Your task to perform on an android device: I liked the Black formal shirt after viewing the product details. Add the Black formal shirt to the cart in the H&M app.
Image 0: 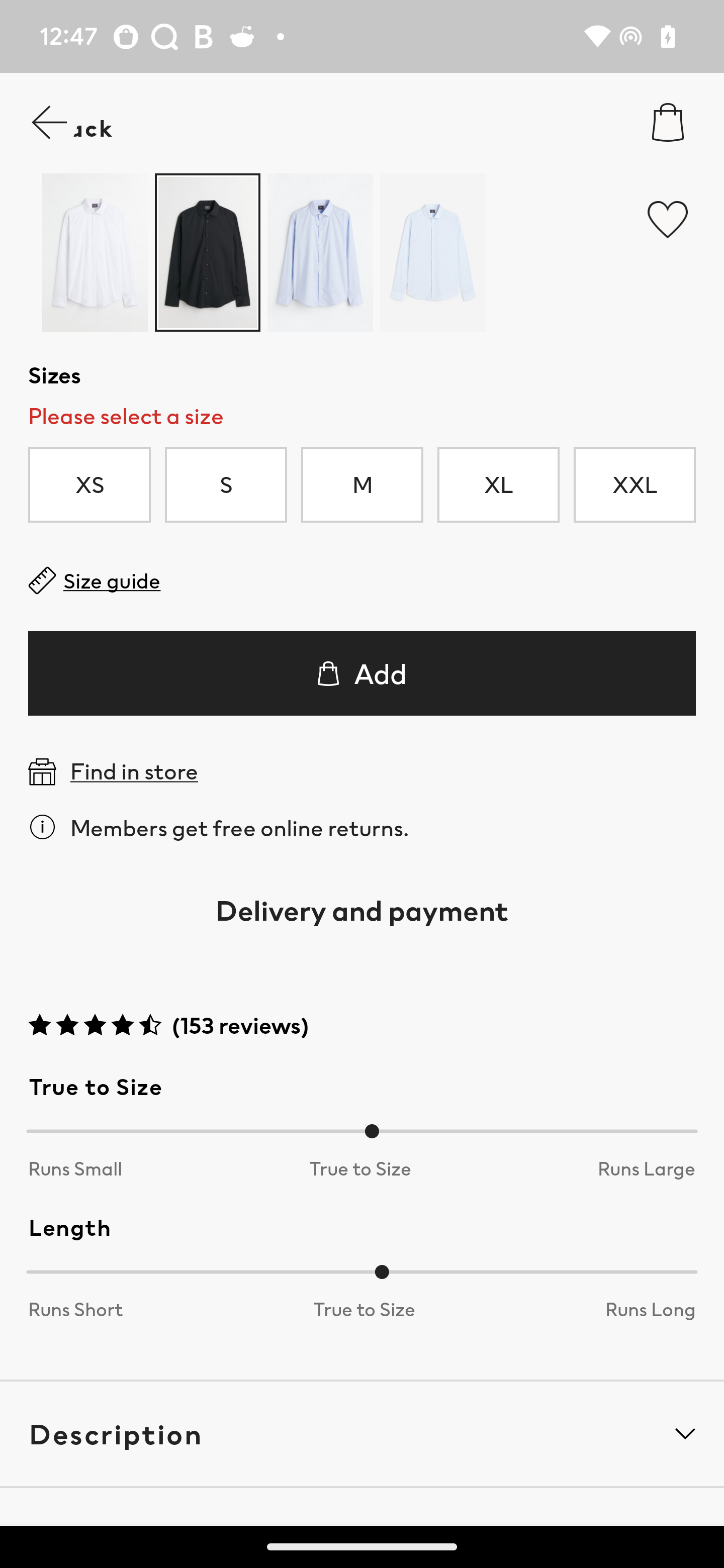
Click on the M size option
Step 0: click (367, 487)
Image 1: 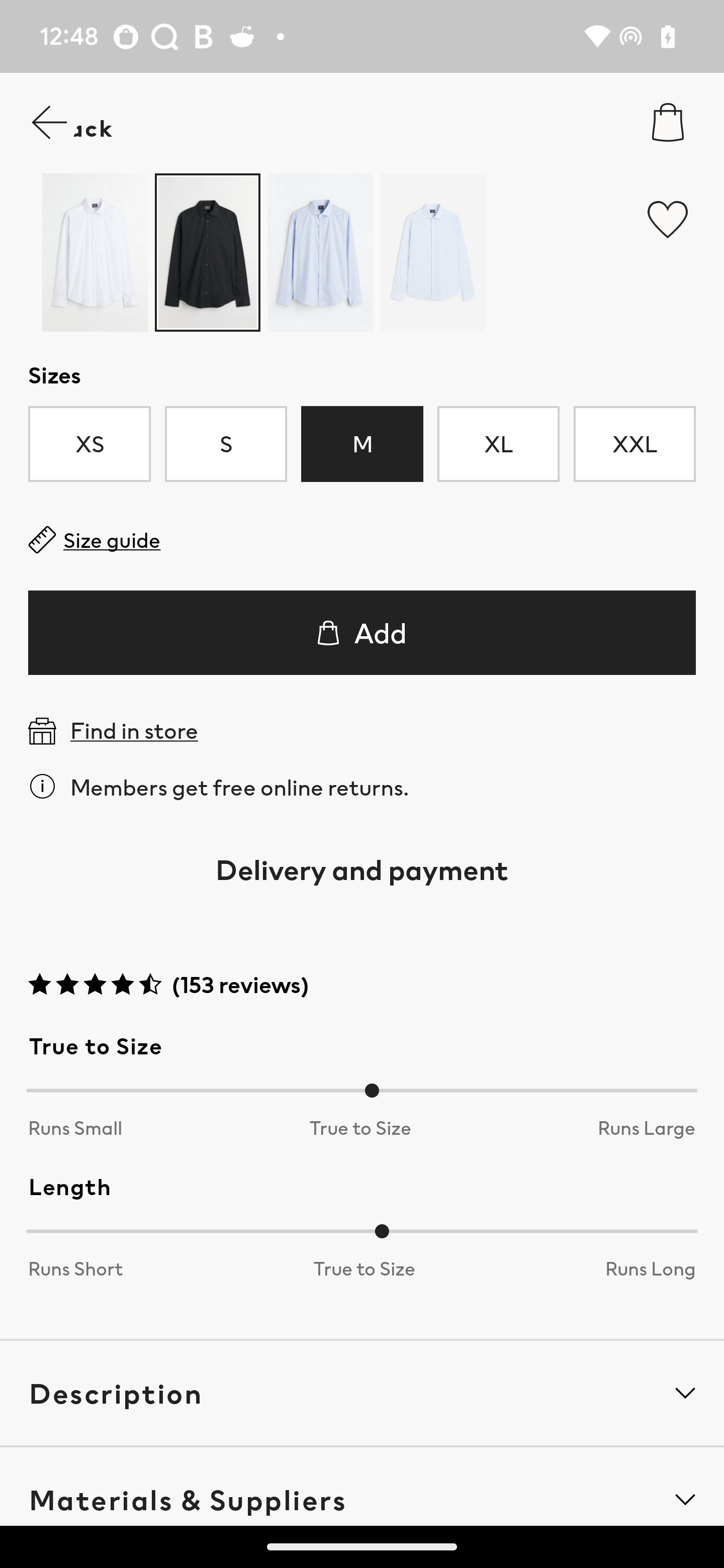
Click on the add button
Step 1: click (362, 632)
Image 2: 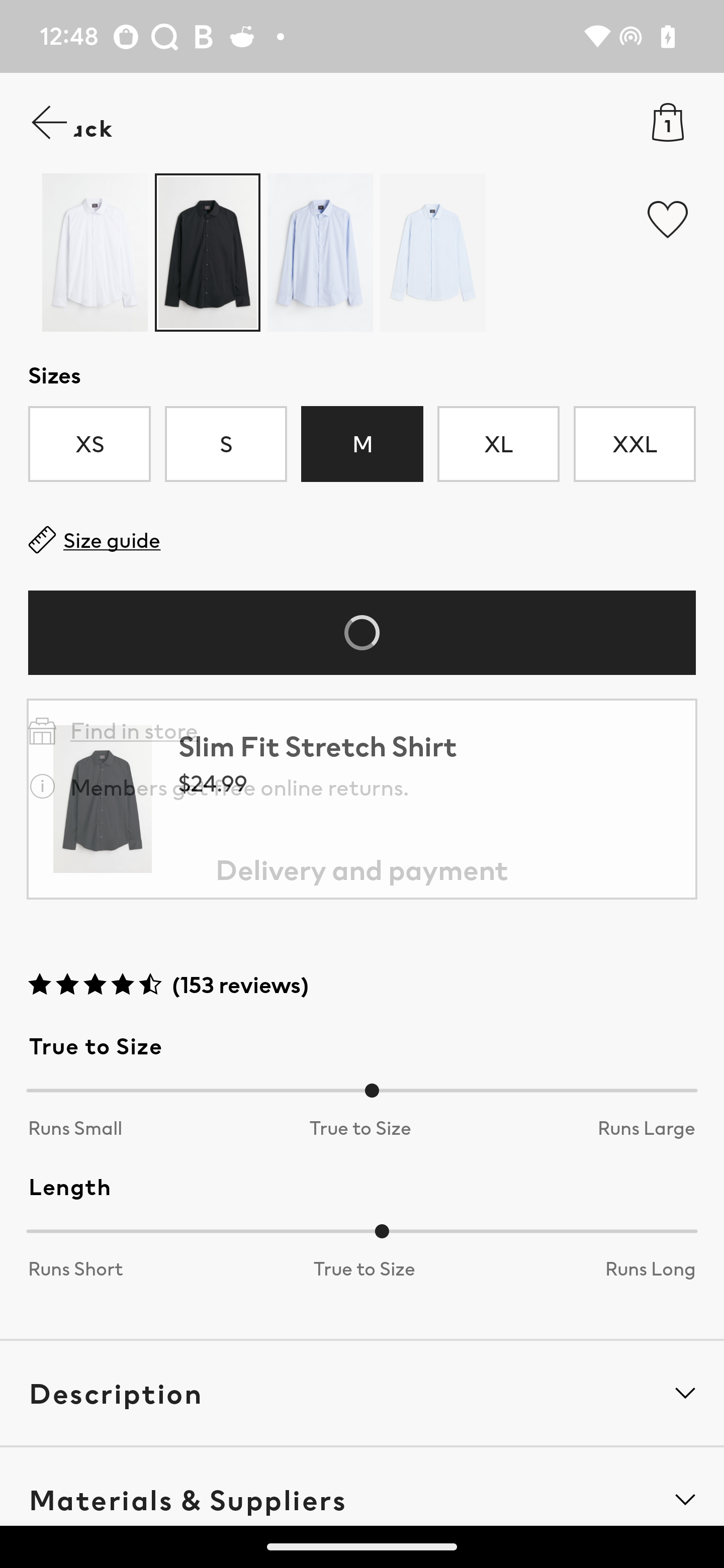
Click on the add button
Step 2: wait